Your task to perform on an android device: Check out the Tata Cliq app's reviews for the Drill machines.
Image 0: 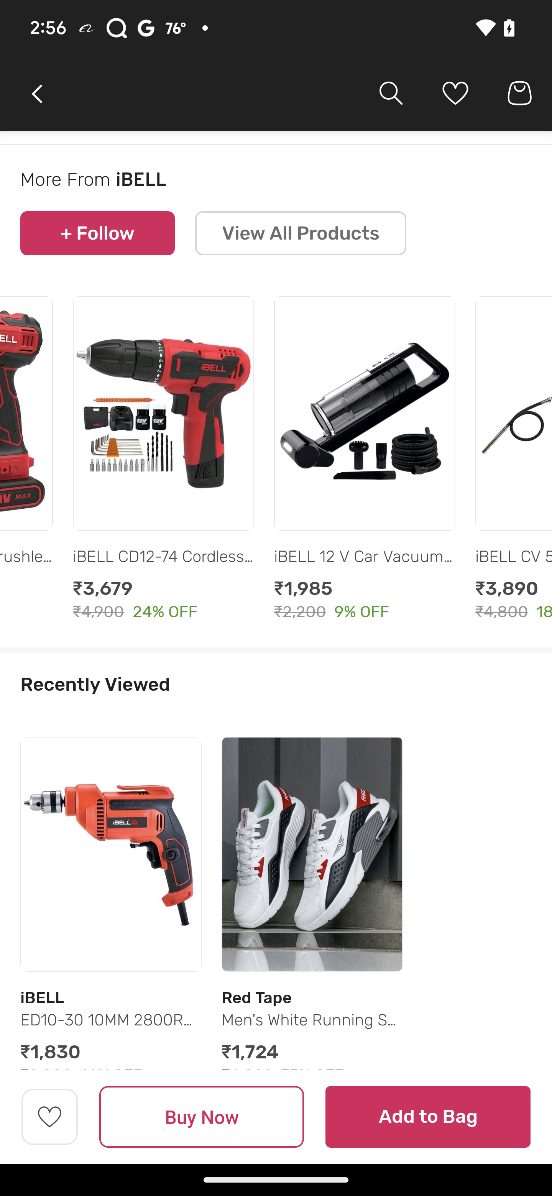
Swipe down on the screen to view the rating
Step 0: scroll up